Your task to perform on an android device: Go to the Google Play Books app and search for science books
Image 0: 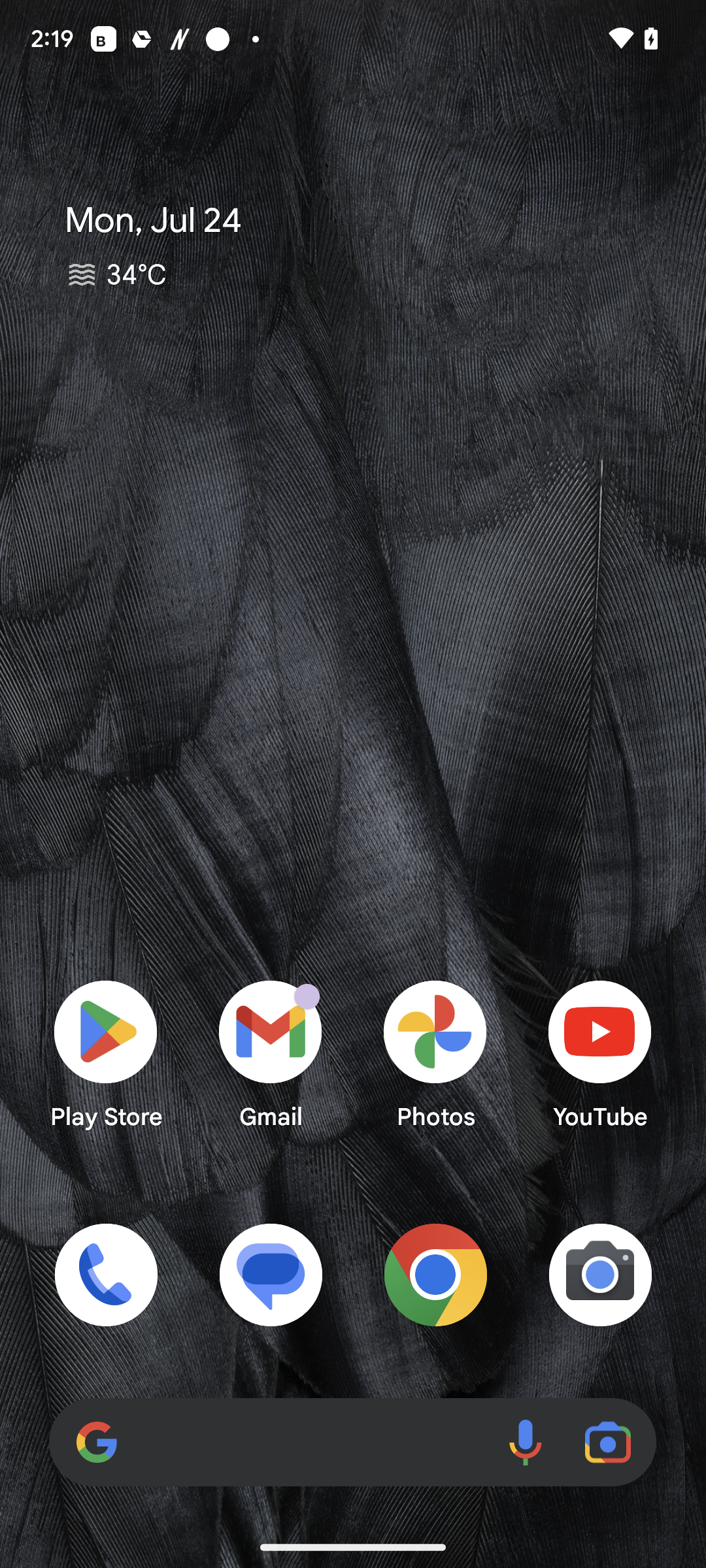
Open the google play books app
Step 0: open app "Google Play Books"
Image 1: 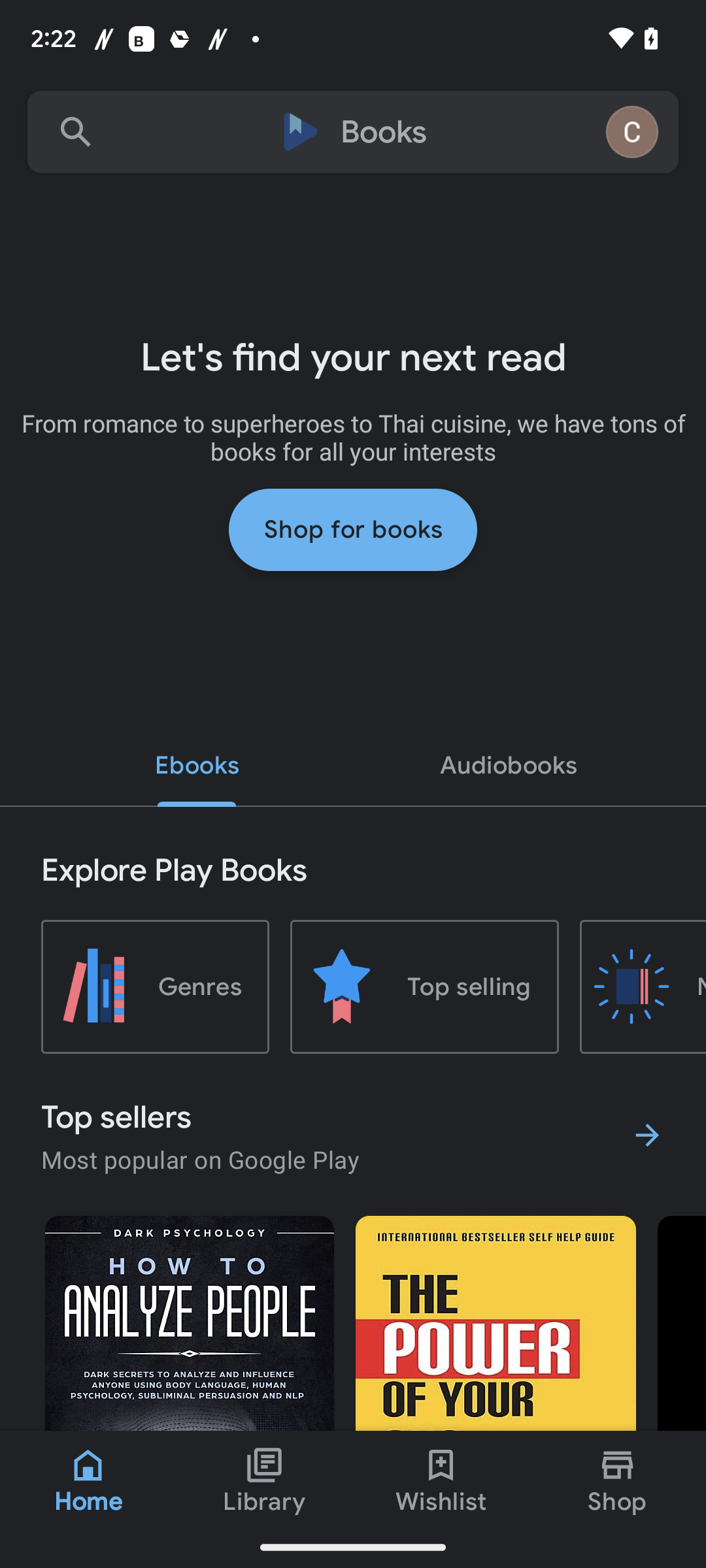
Click on the search bar at the top of the screen
Step 1: click (352, 132)
Image 2: 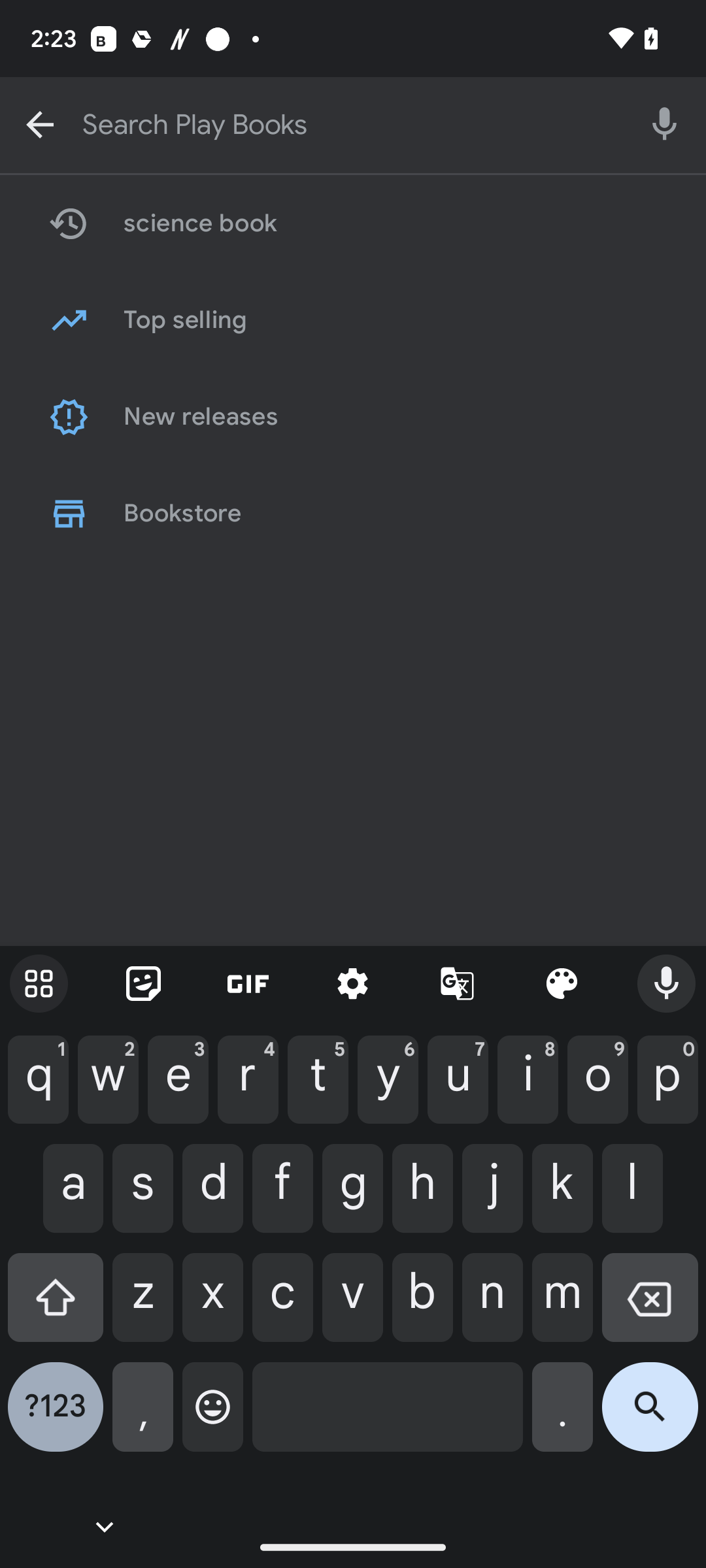
Type science books in the search bar at the top of the screen
Step 2: type "science books"
Image 3: 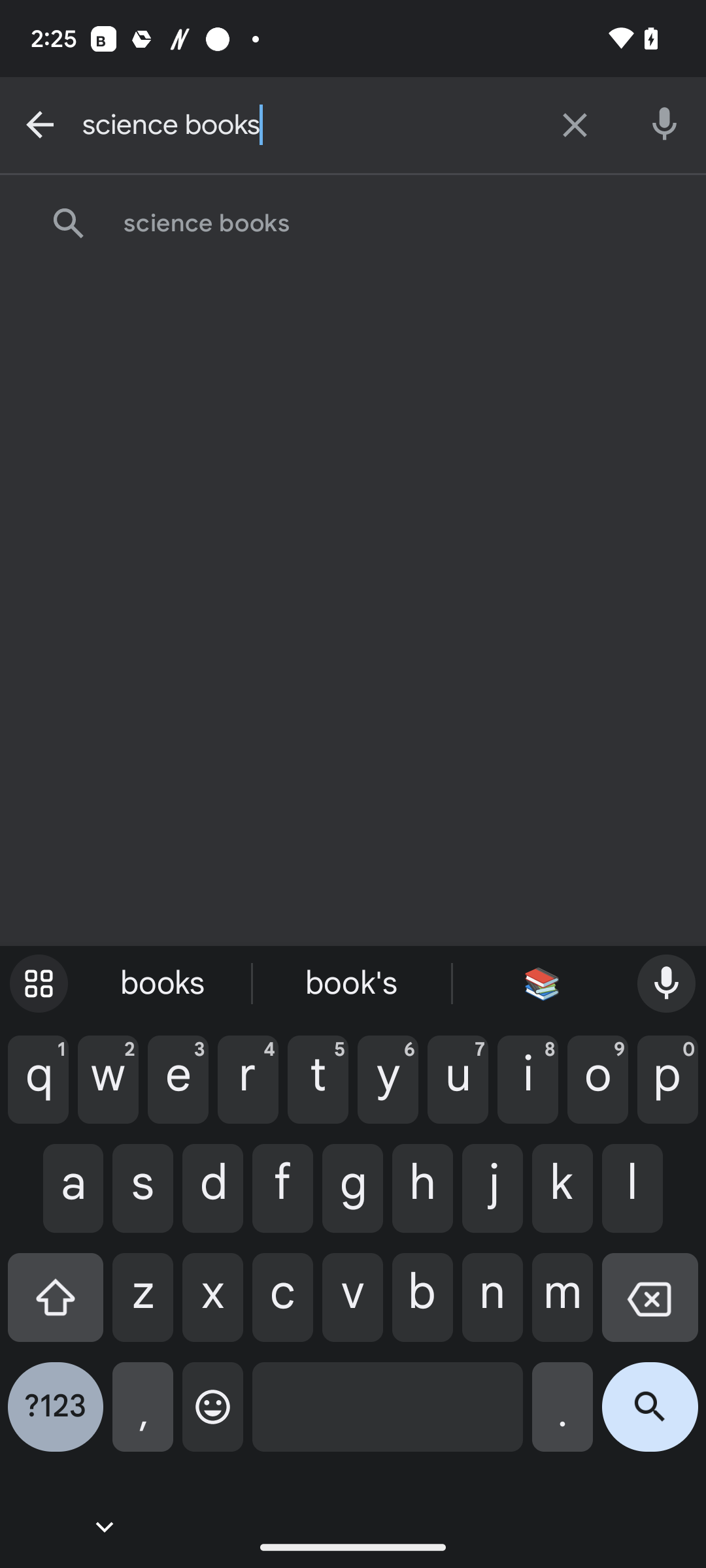
Click on the search icon at the bottom-right corner of the screen
Step 3: click (650, 1417)
Image 4: 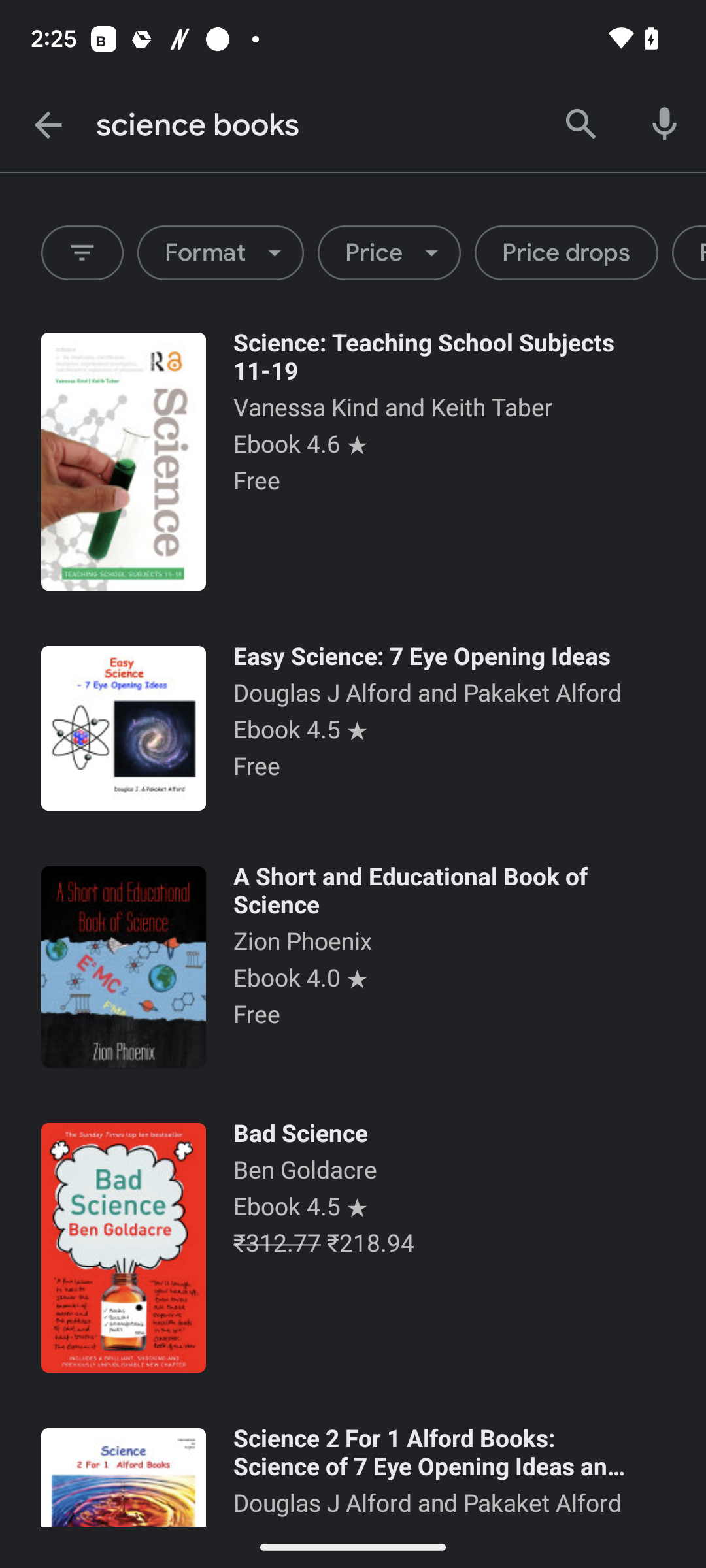
Scroll up to view more books
Step 4: scroll down
Image 5: 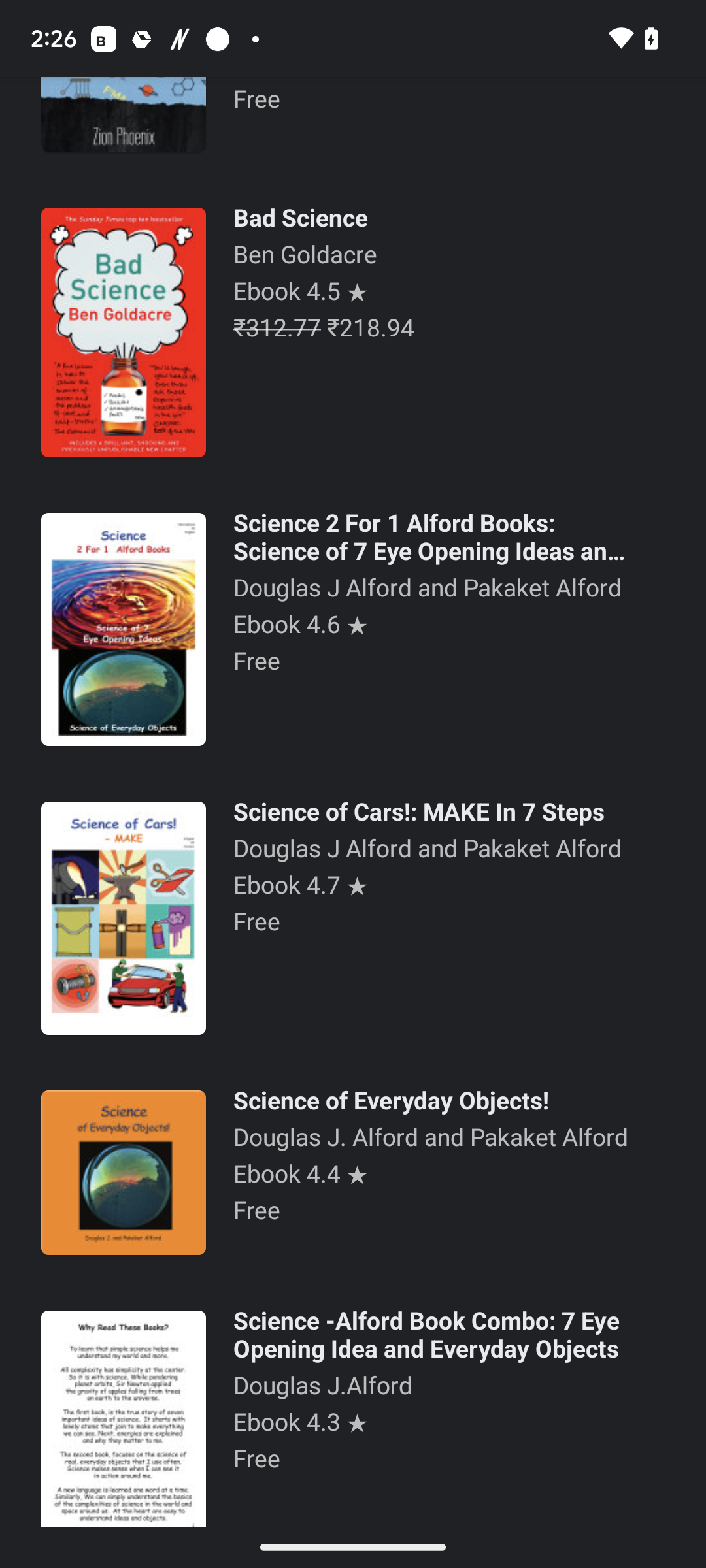
Click on the second option in the middle of the screen
Step 5: click (435, 536)